Your task to perform on an android device: When I finish a lesson, I want to review my progress on Duolingo since it will help me.
Image 0: 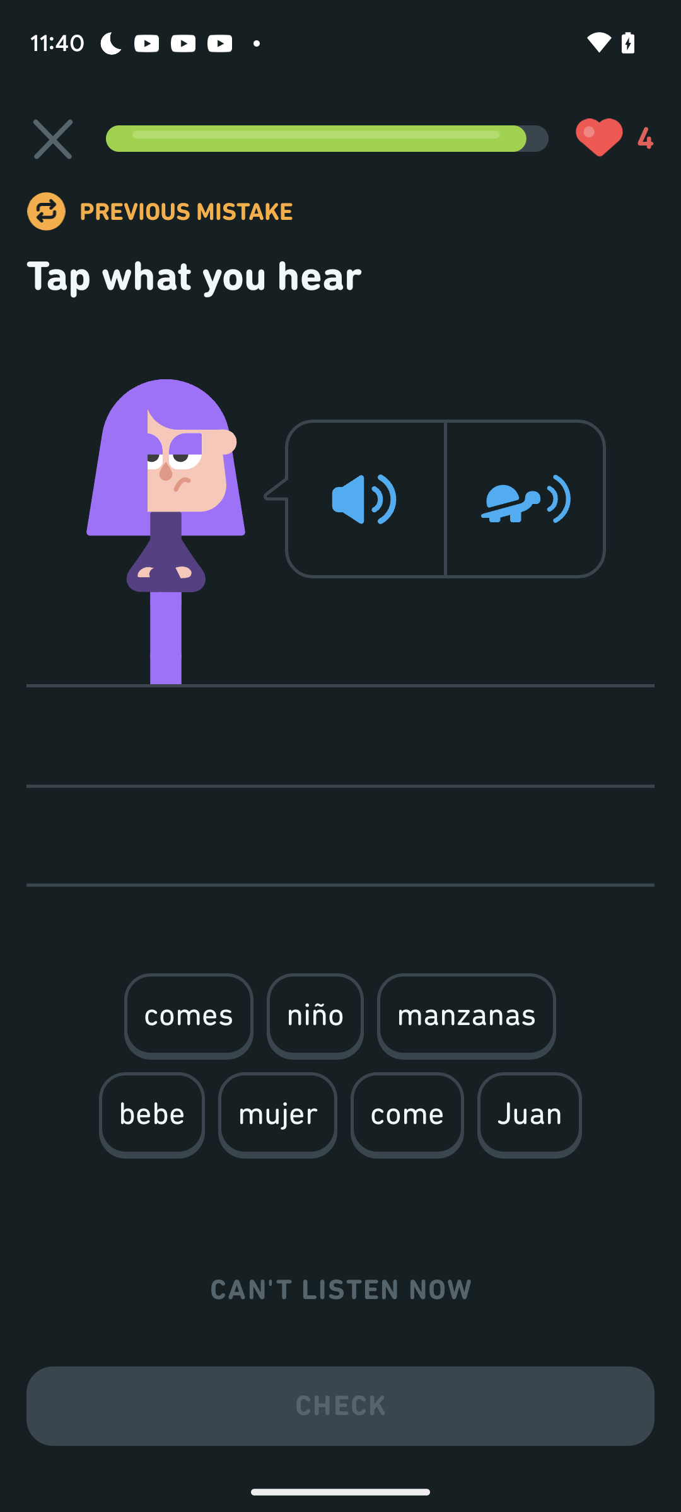
Click on juan
Step 0: click (530, 1113)
Image 1: 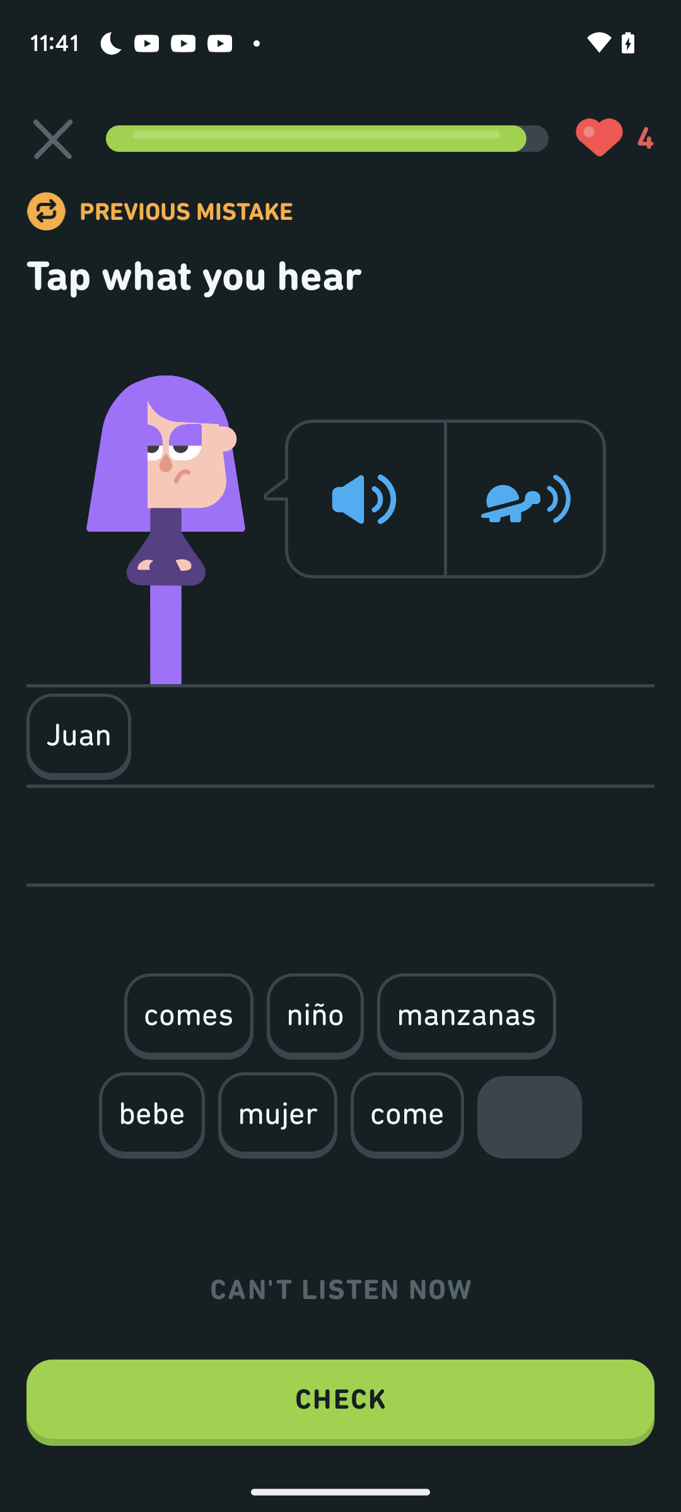
Click on come
Step 1: click (407, 1113)
Image 2: 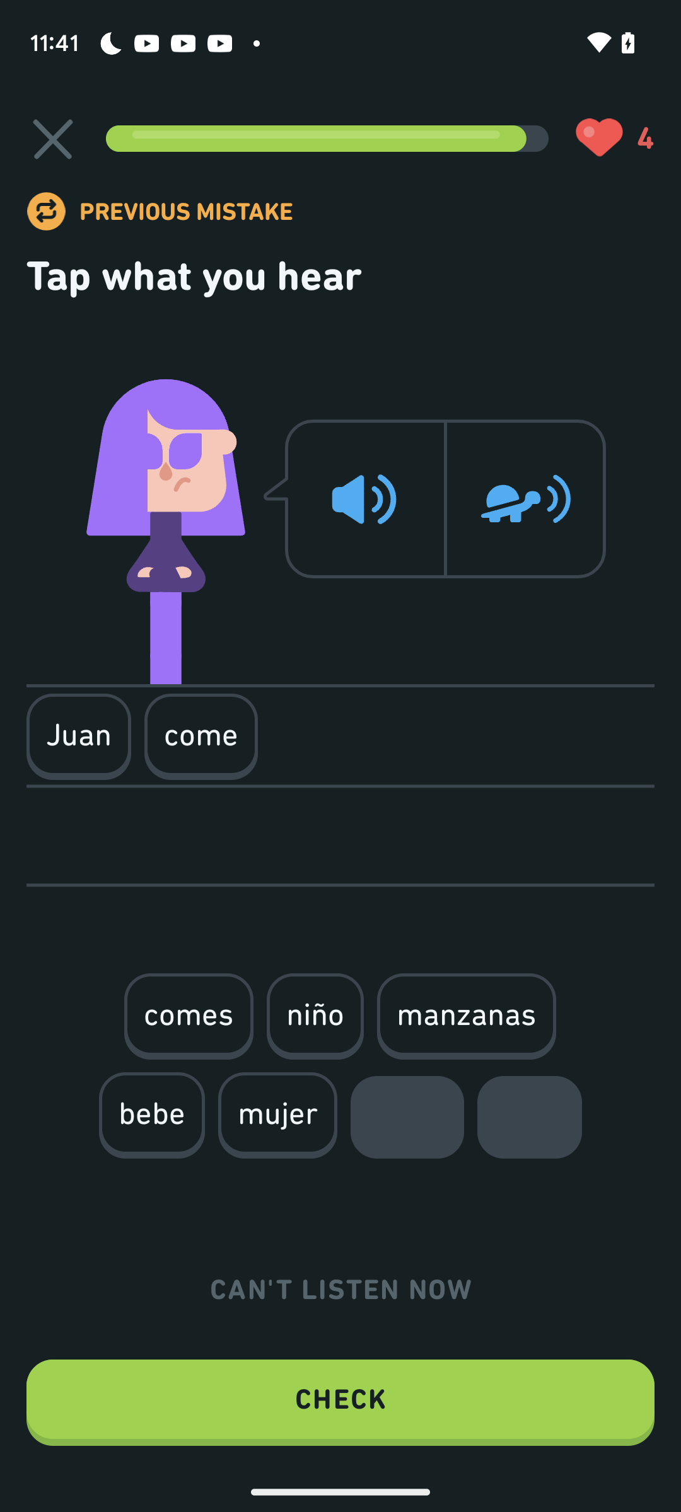
Click on manzanas
Step 2: click (467, 1014)
Image 3: 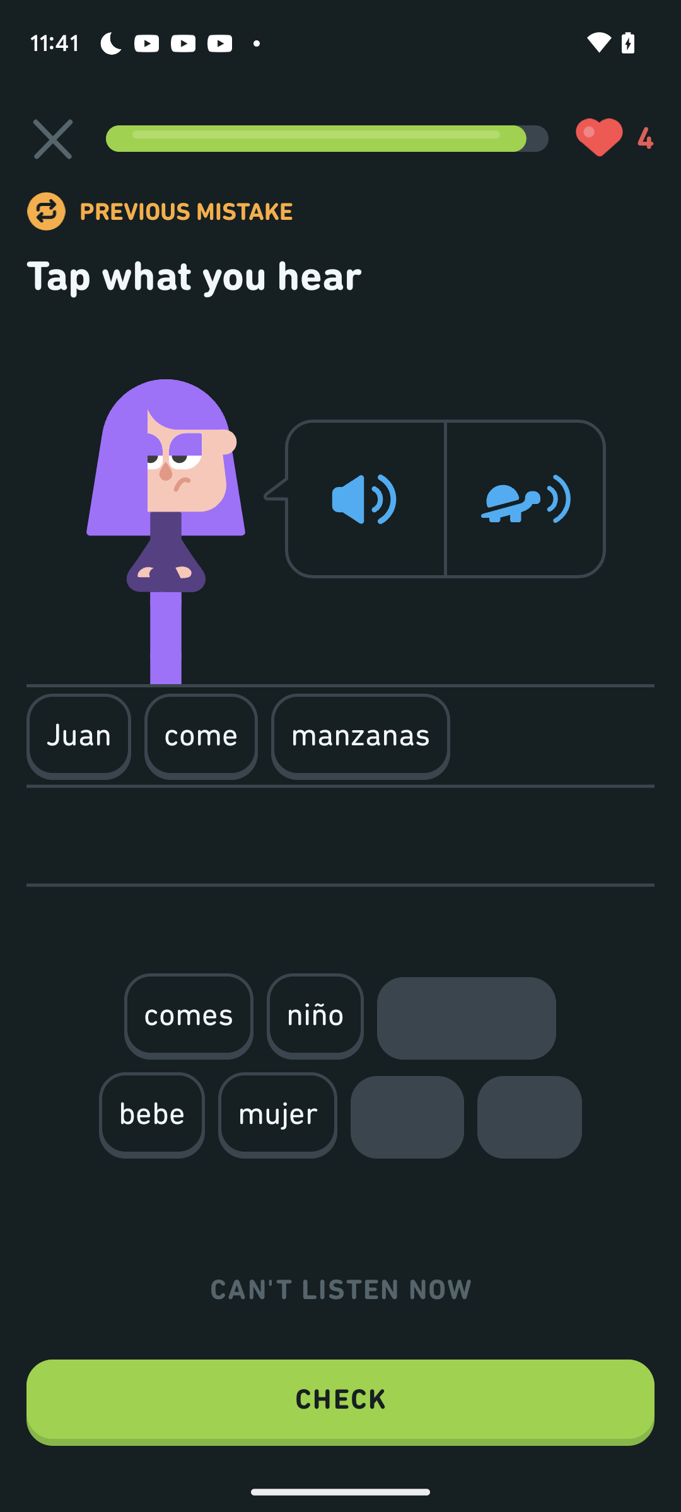
Click on manzanas
Step 3: click (340, 1402)
Image 4: 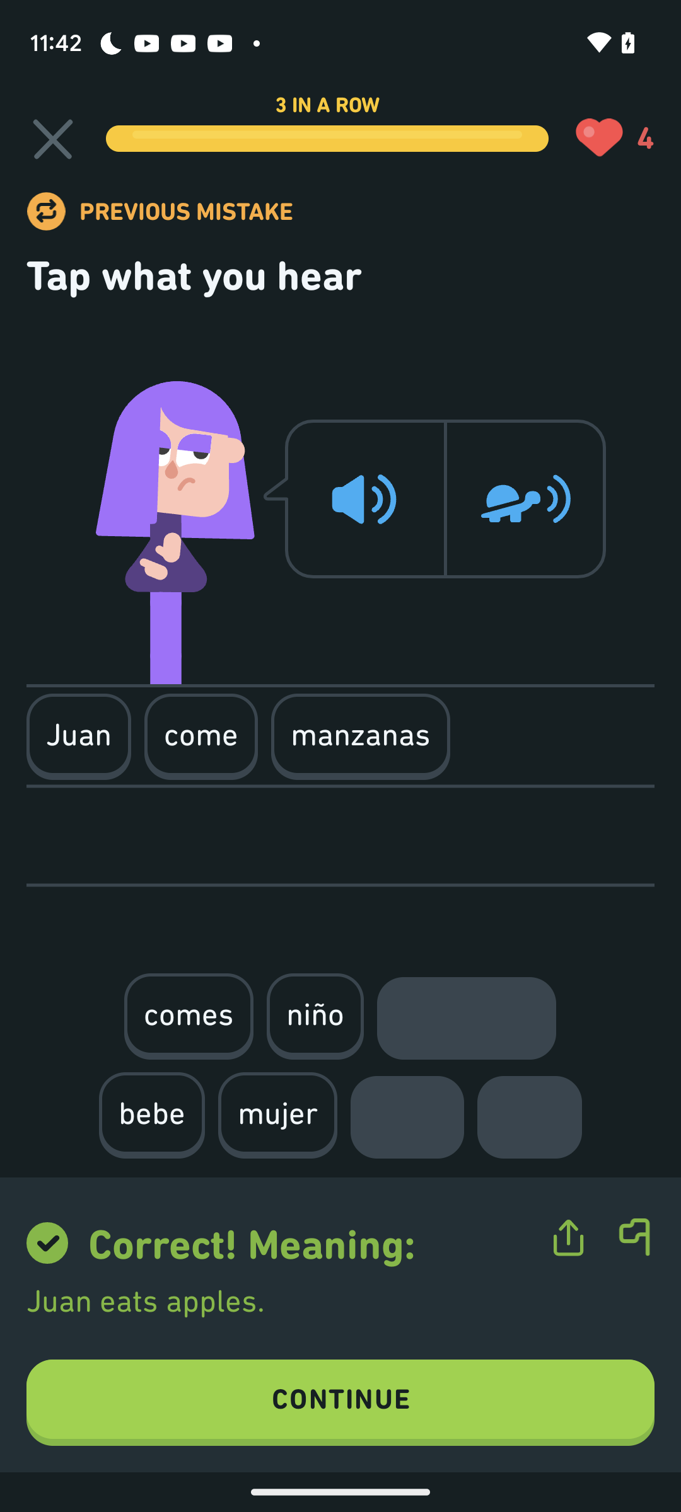
Click on continue
Step 4: click (340, 1402)
Image 5: 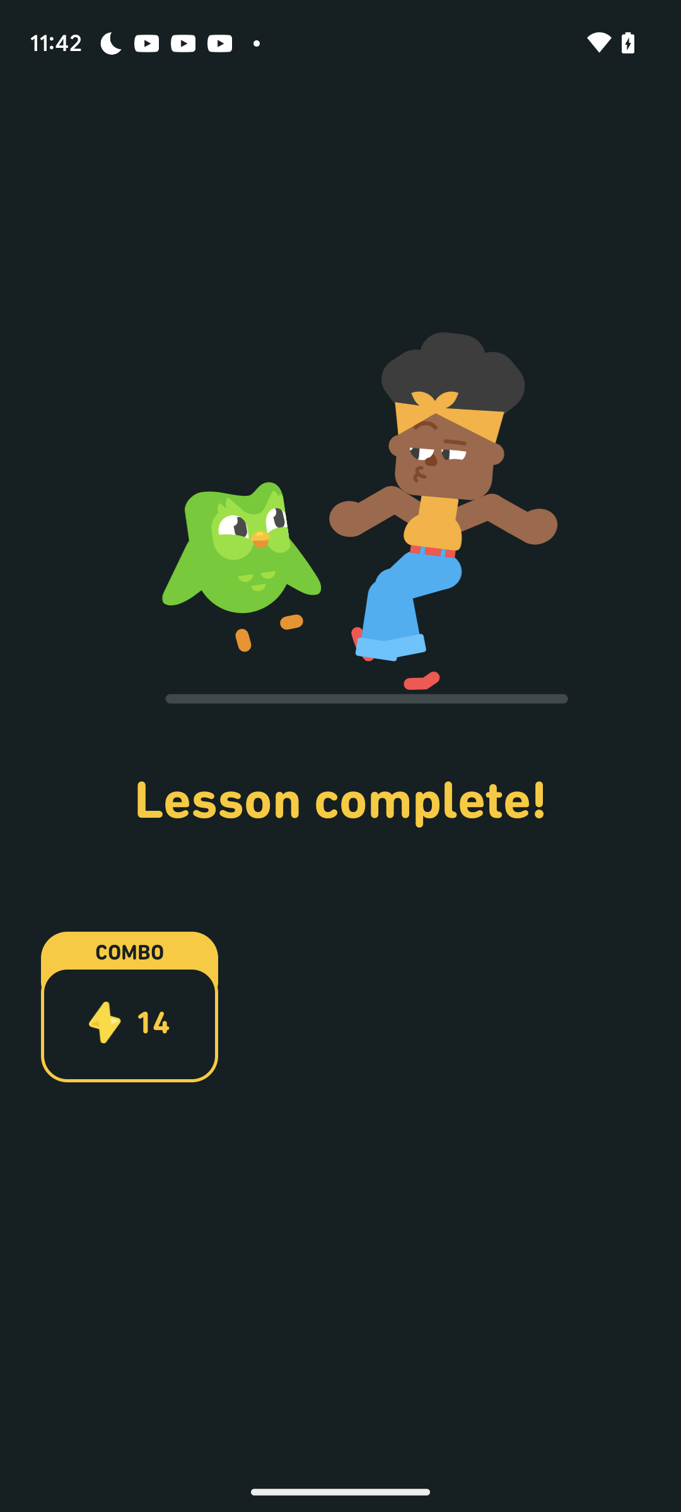
Click on continue
Step 5: wait
Image 6: 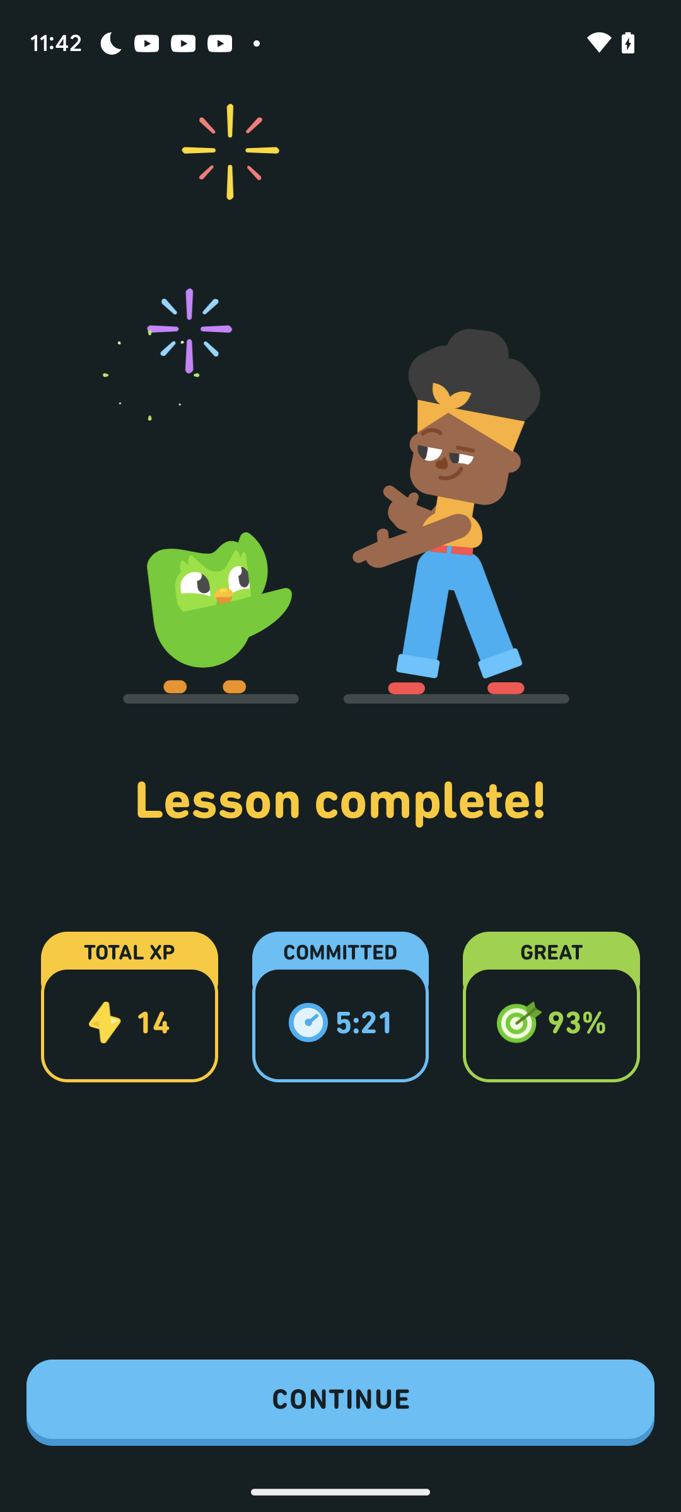
Click on continue
Step 6: click (340, 1402)
Image 7: 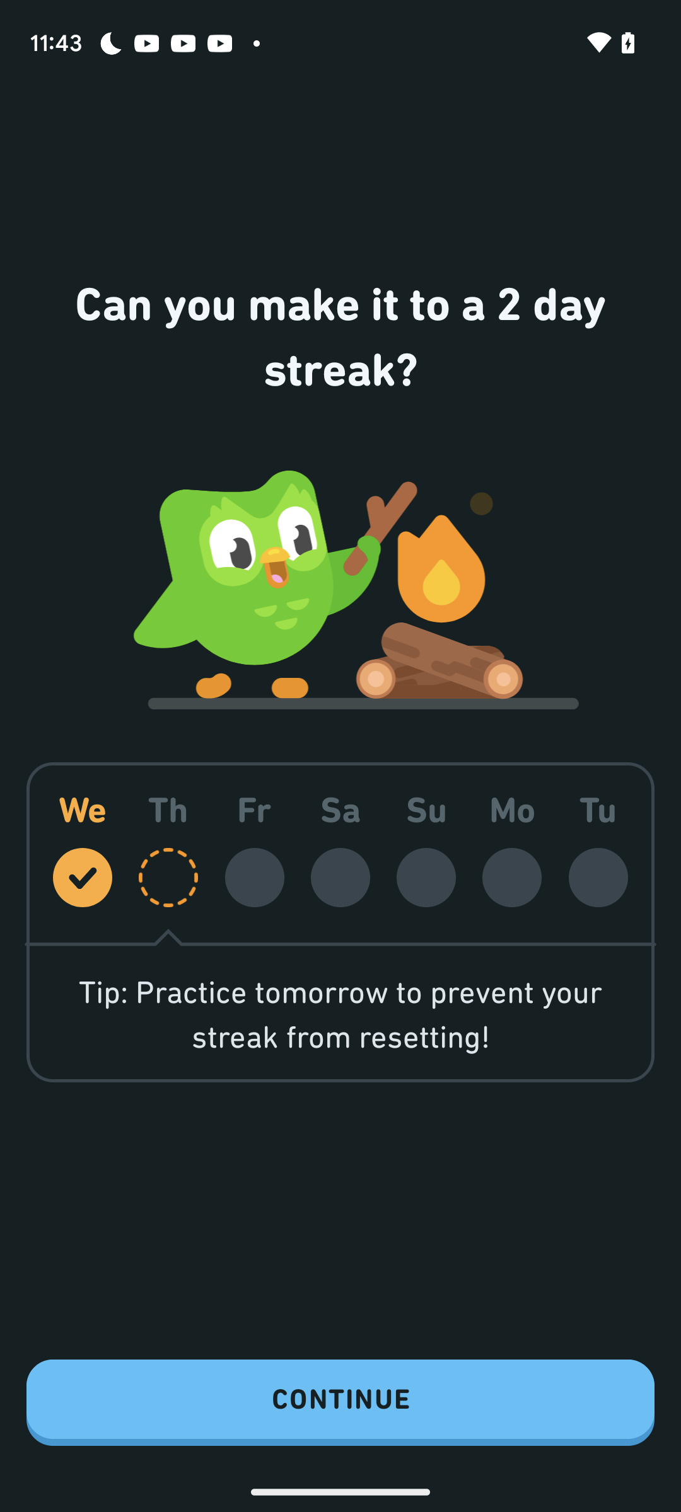
Click on continue option
Step 7: click (340, 1402)
Image 9: 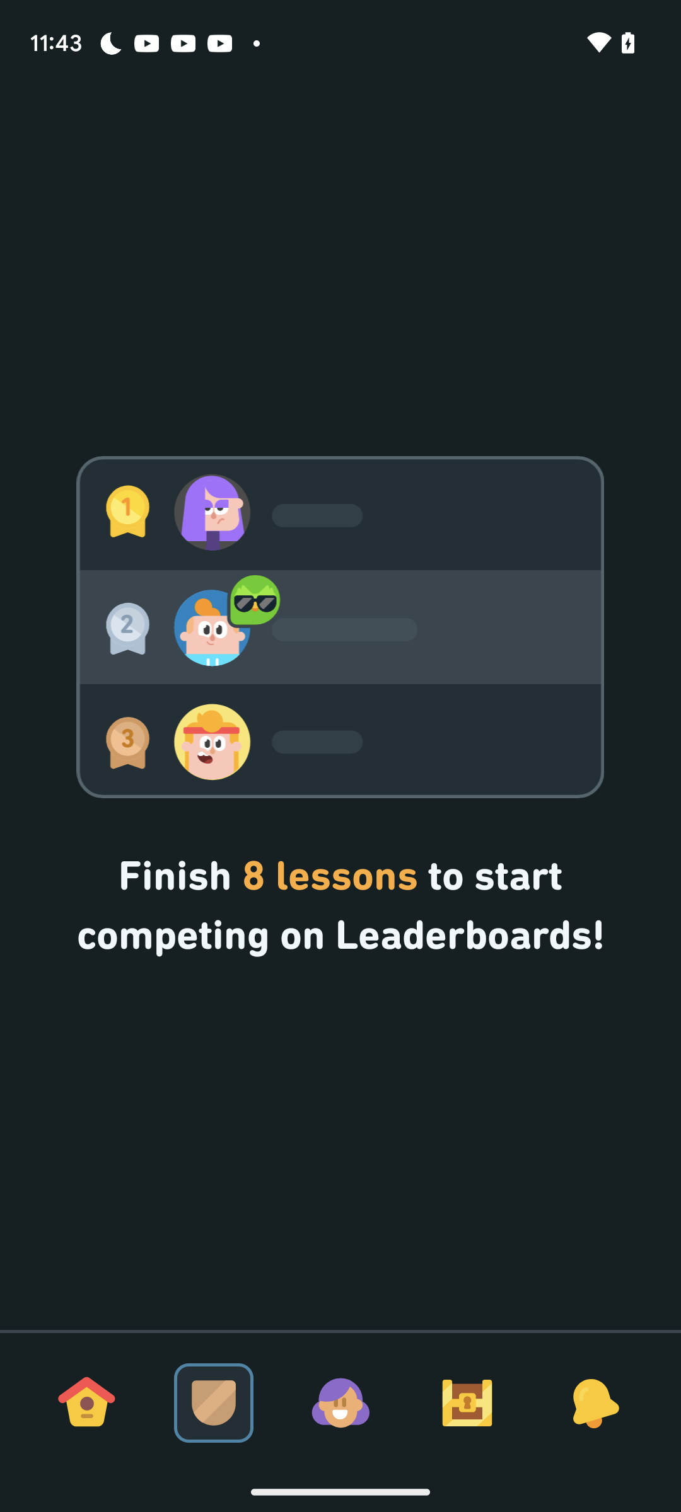
Click on continue option
Step 9: wait
Image 10: 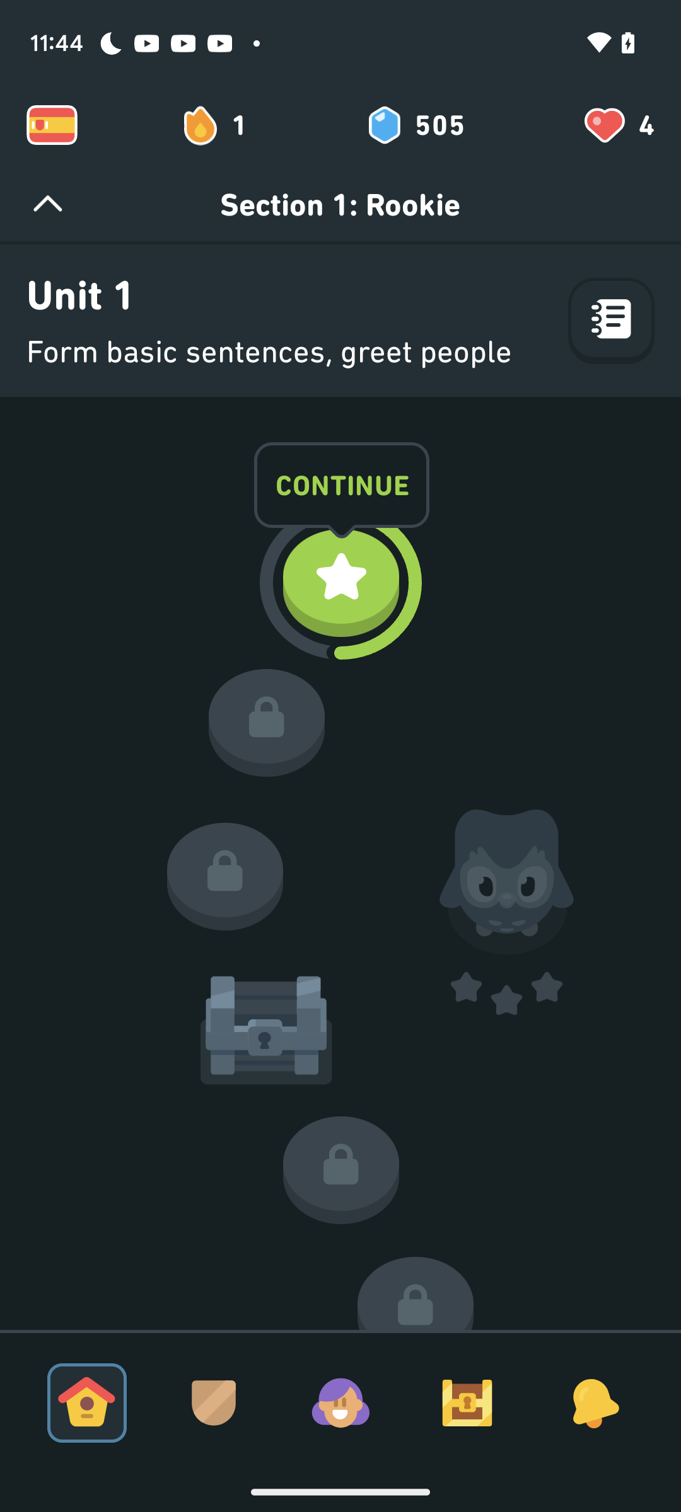
Click on profile icon on the bottom of the screen
Step 10: click (340, 1402)
Image 11: 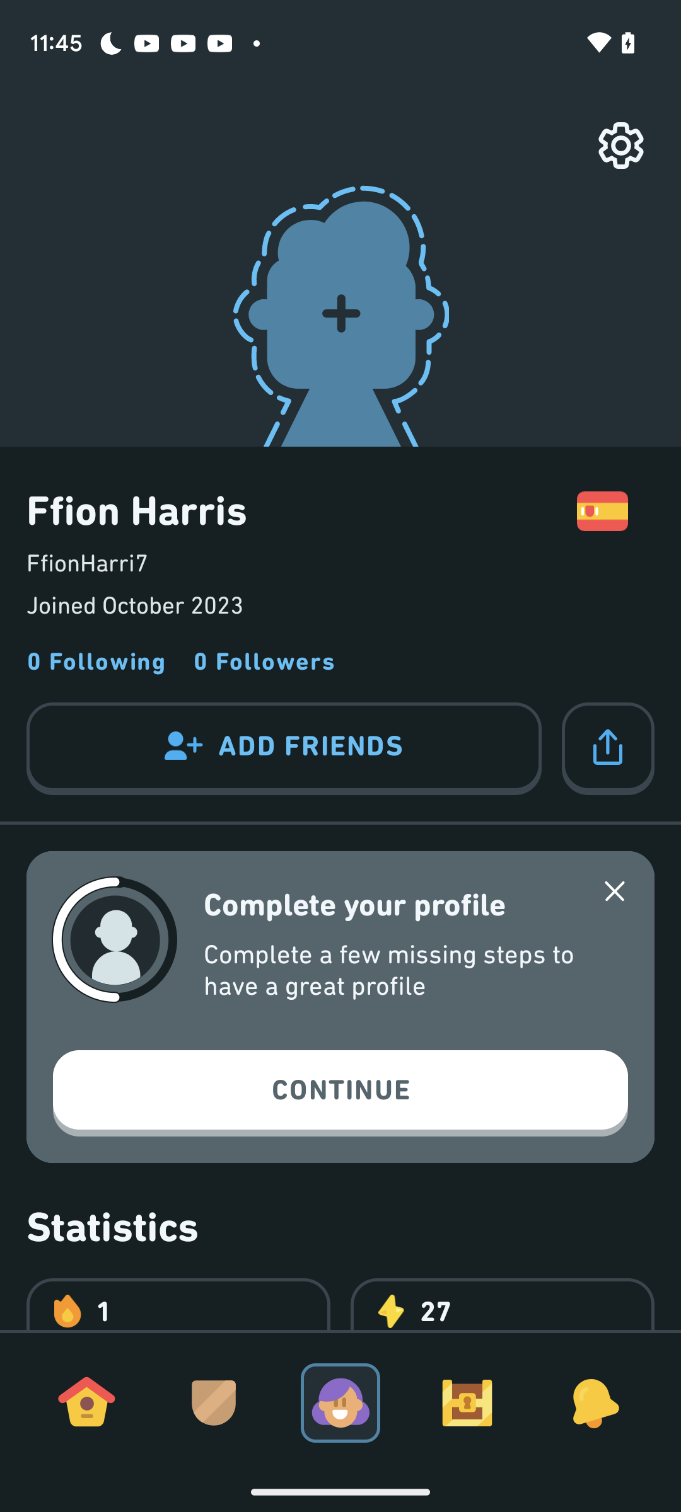
Swipe up to view progress
Step 11: scroll down